Your task to perform on an android device: one of my colleagues is asking me for the suggestion for Jersey , Share the Reebok Jersey to dbwscratch.test.id11@gmail.com in the eBay app .
Image 0: 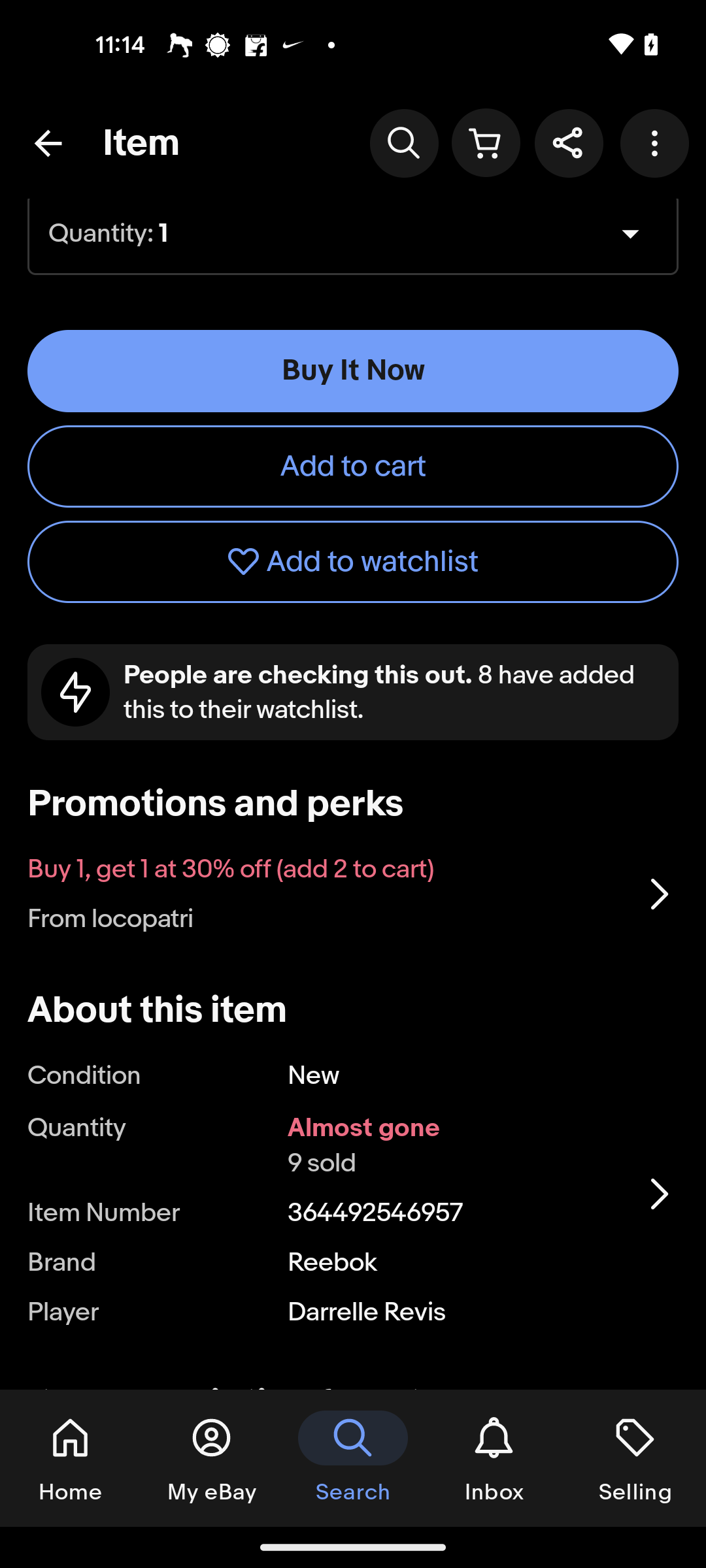
Click on the Share button at the top of the screen
Step 0: click (568, 142)
Image 1: 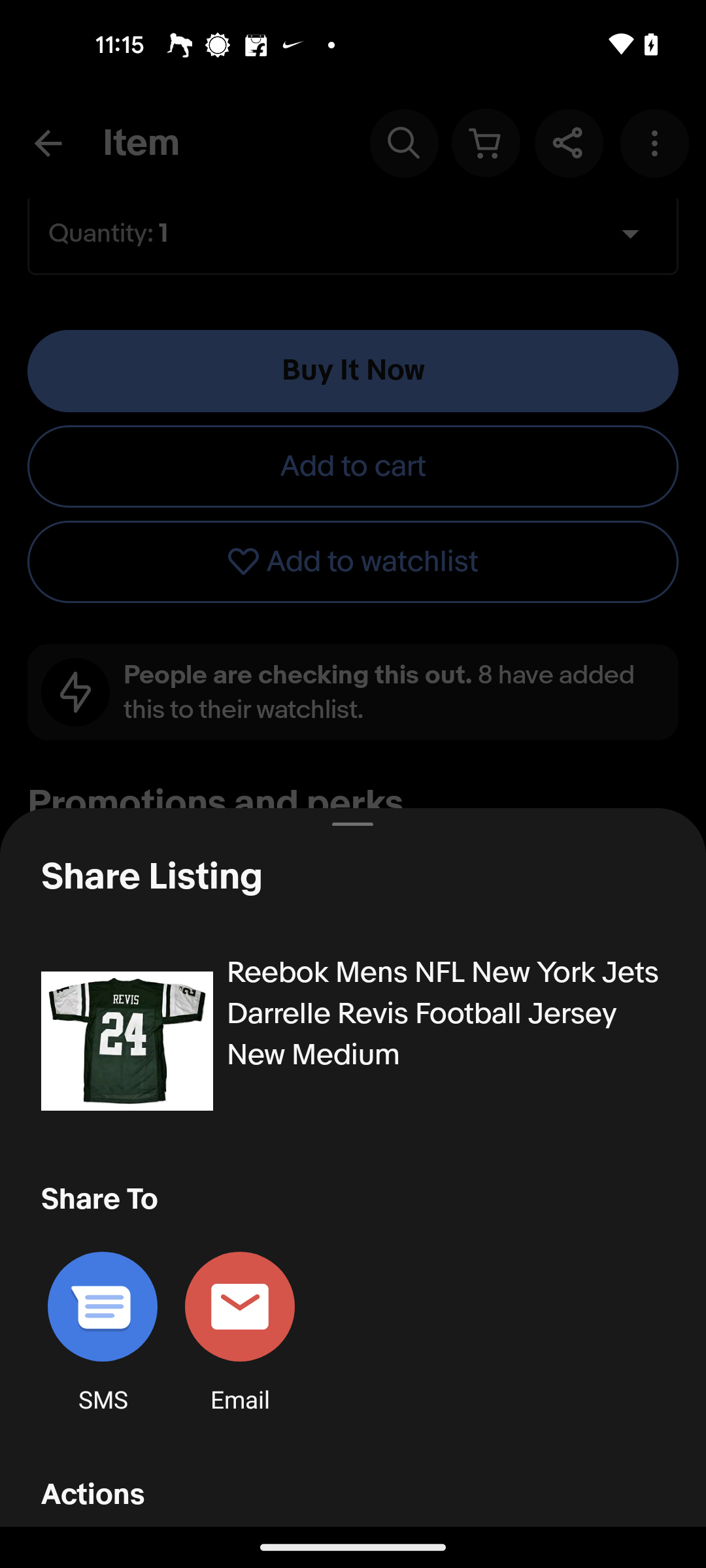
Swipe up for more app to share
Step 1: scroll down
Image 2: 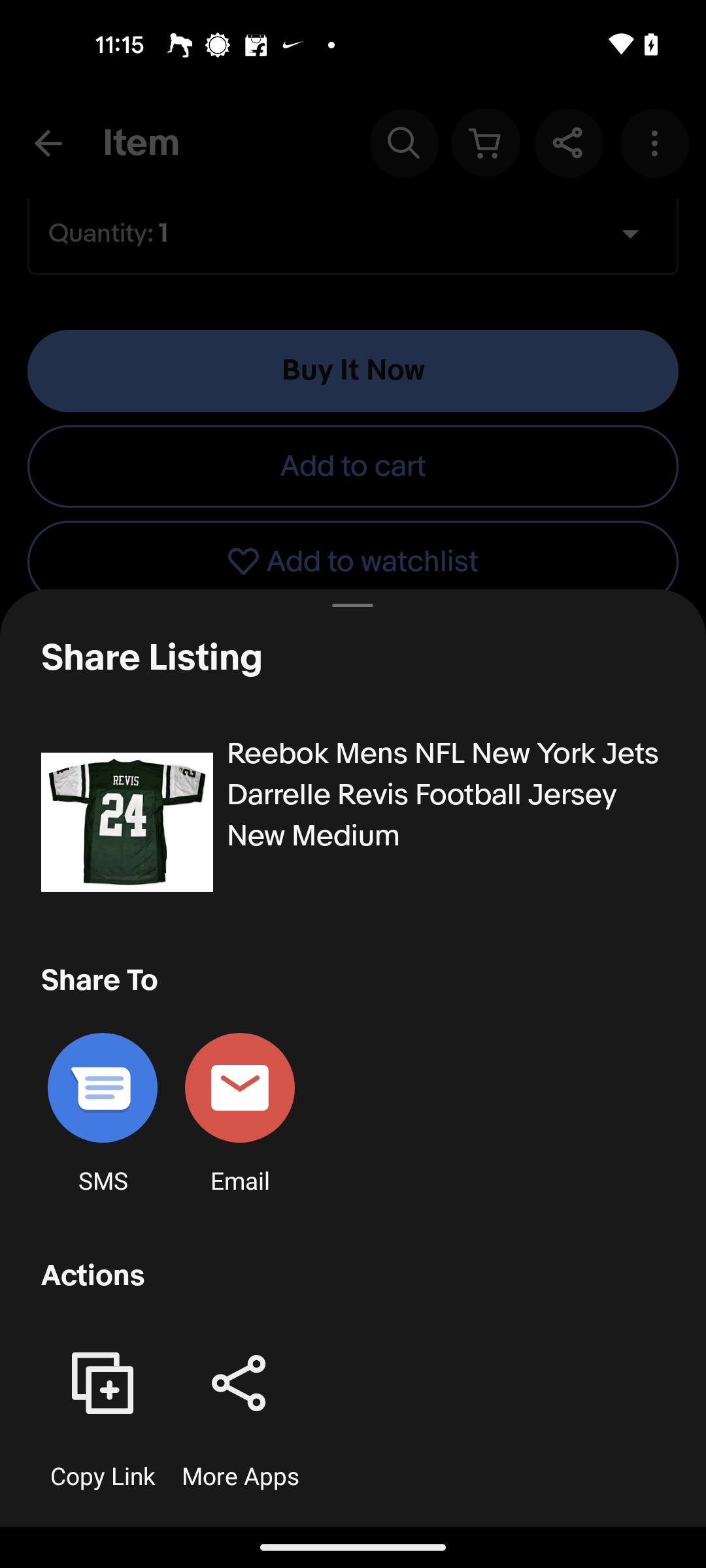
Click on the More apps button
Step 2: click (244, 1397)
Image 3: 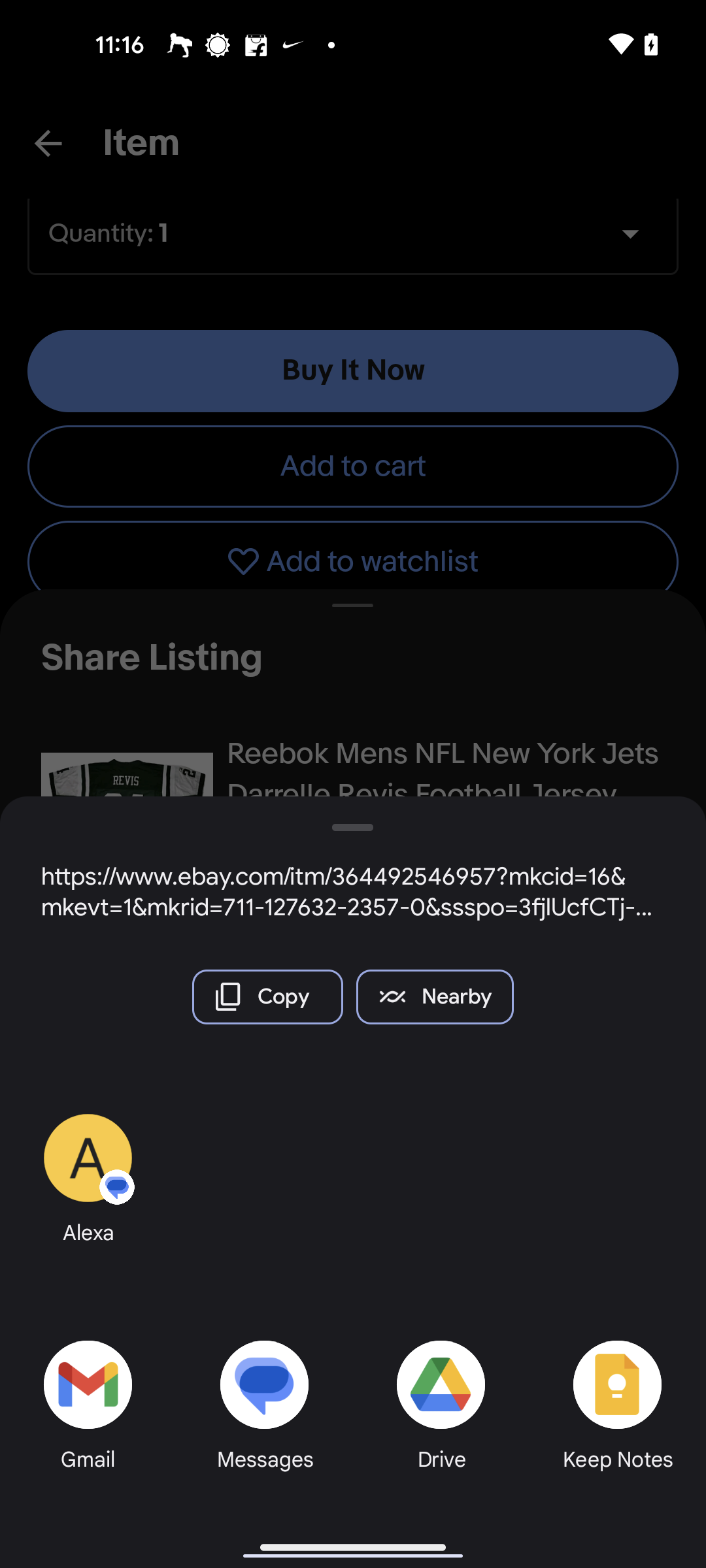
Select Gmail for sharing the product
Step 3: click (85, 1386)
Image 5: 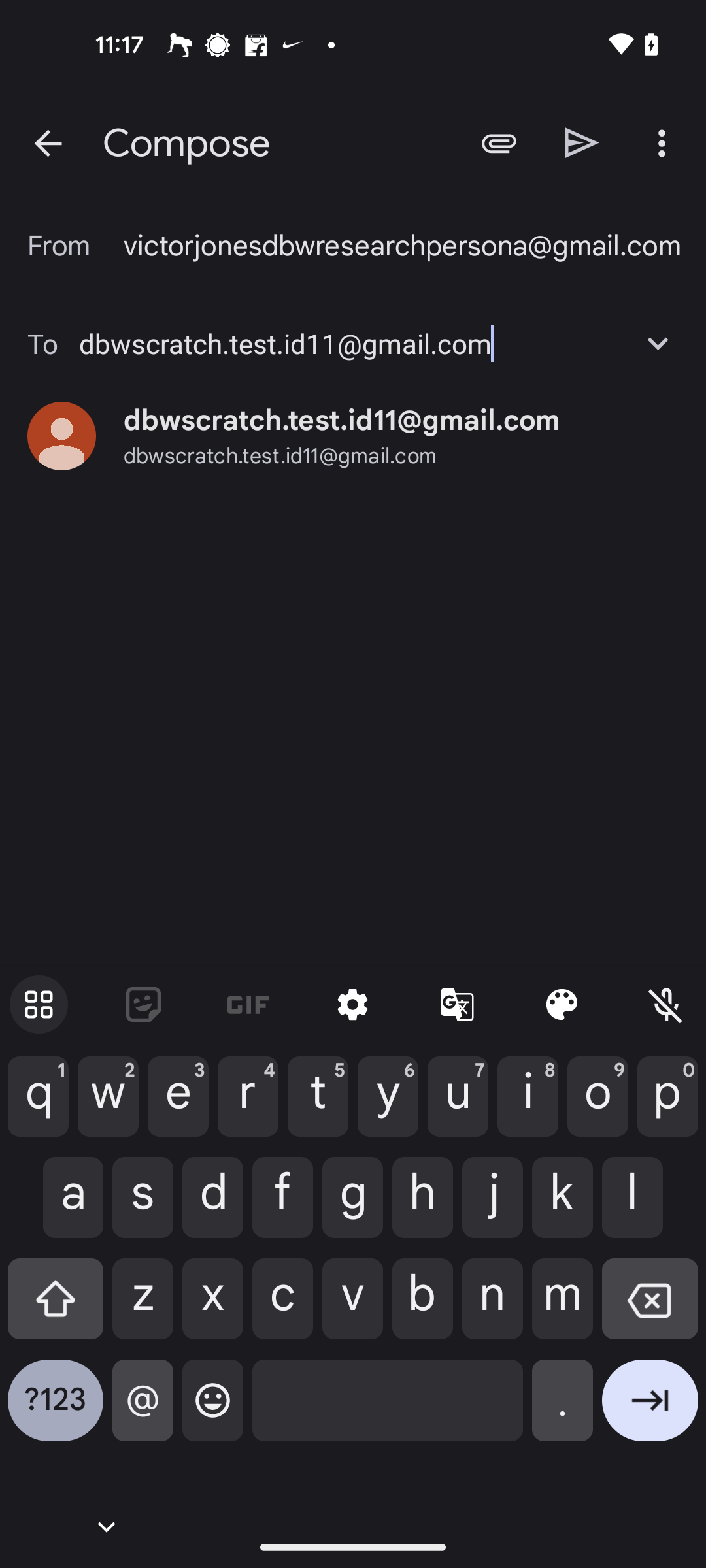
Click on the resulted mail id 
Step 5: click (280, 456)
Image 6: 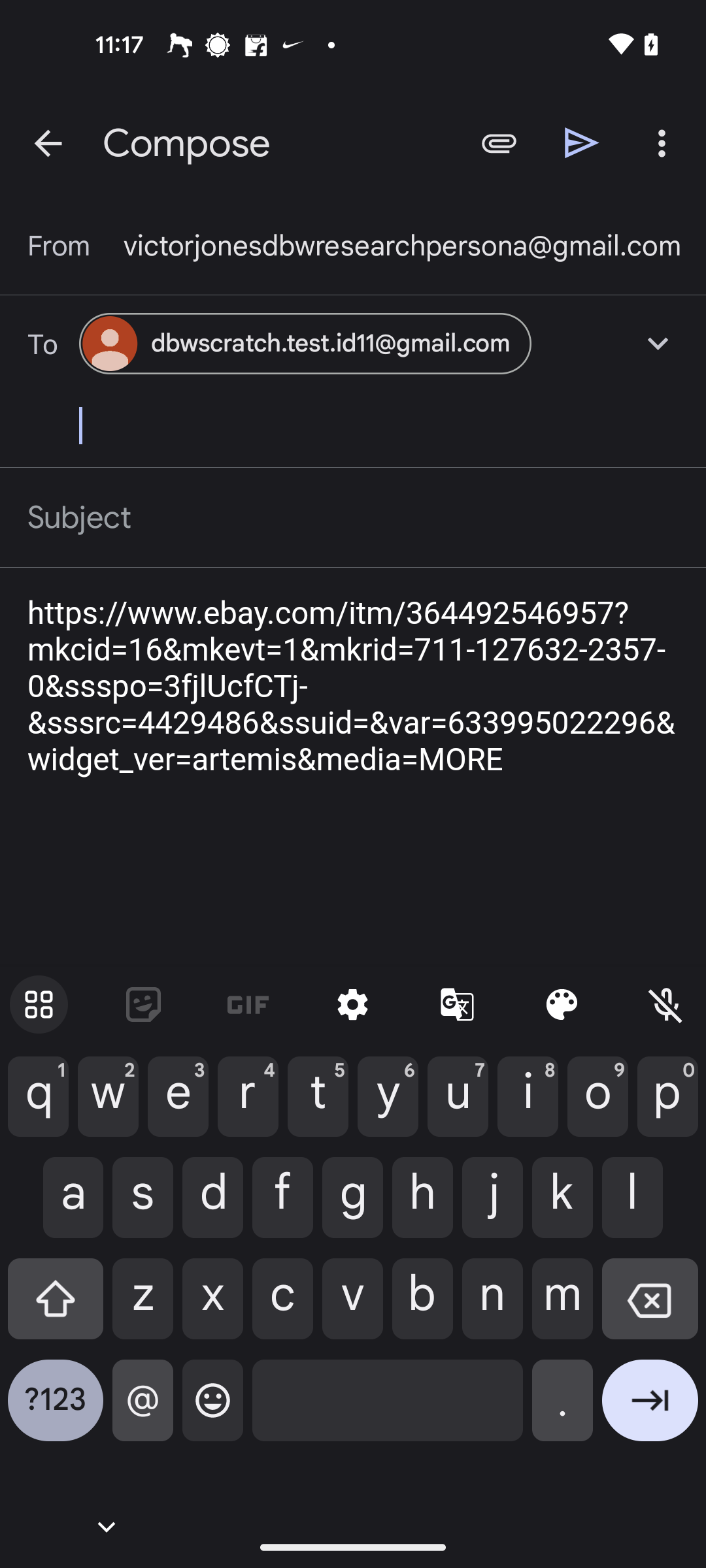
Click on the Send button 
Step 6: click (582, 142)